Your task to perform on an android device: Open the Office Suite Pro app and create a presentation about the Dalai Lama.
Image 0: 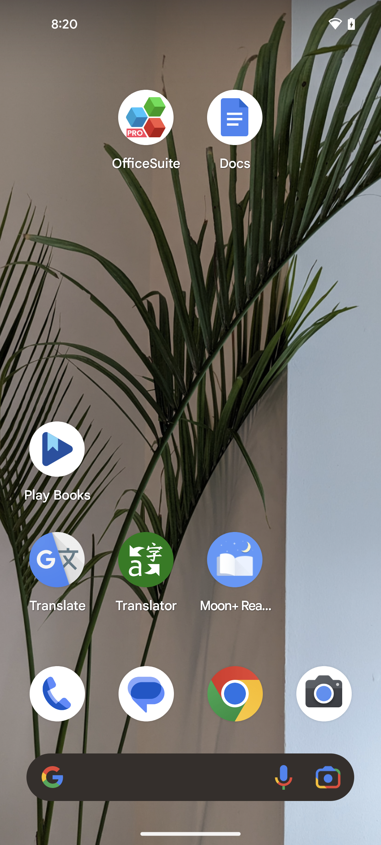
Open the office suite app
Step 0: open app "OfficeSuite"
Image 1: 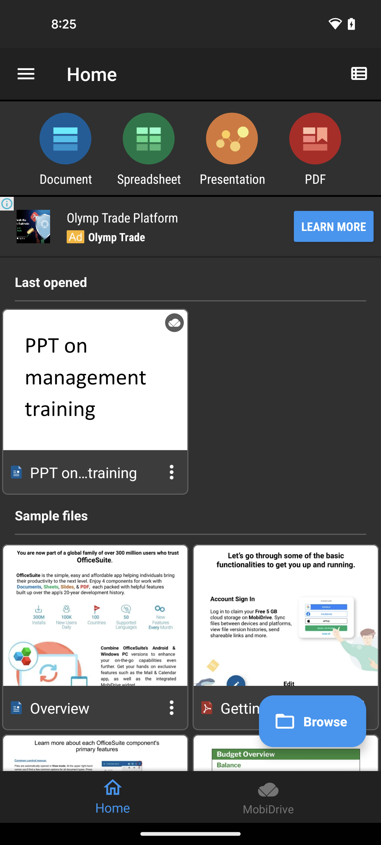
Click on the menu icon at the top left corner of the screen
Step 1: click (26, 74)
Image 2: 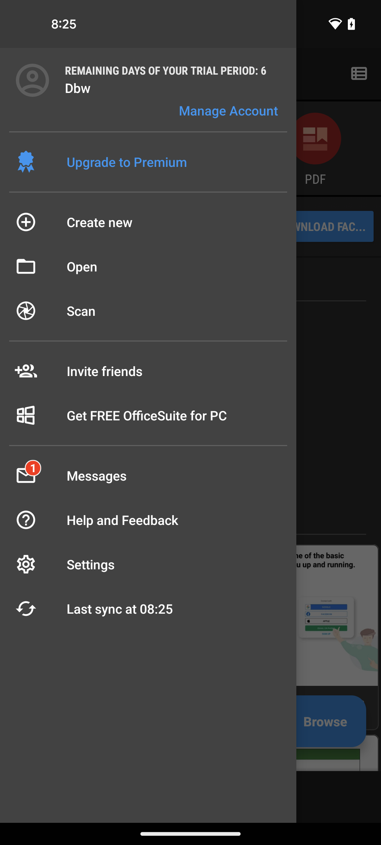
Click on the create new option
Step 2: click (92, 217)
Image 3: 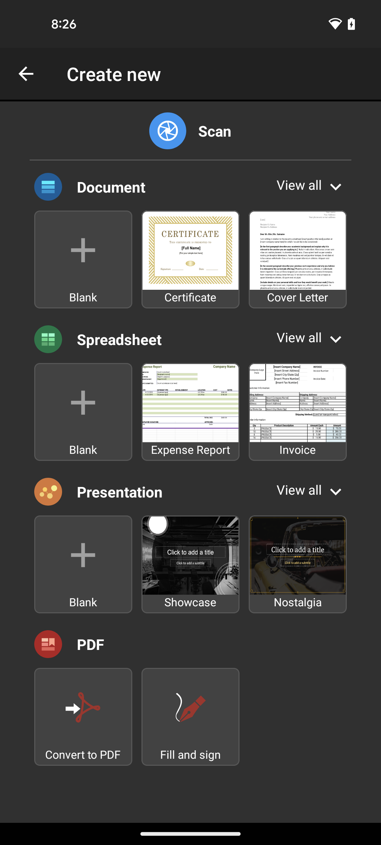
Select the blank page under presentation option
Step 3: click (83, 564)
Image 4: 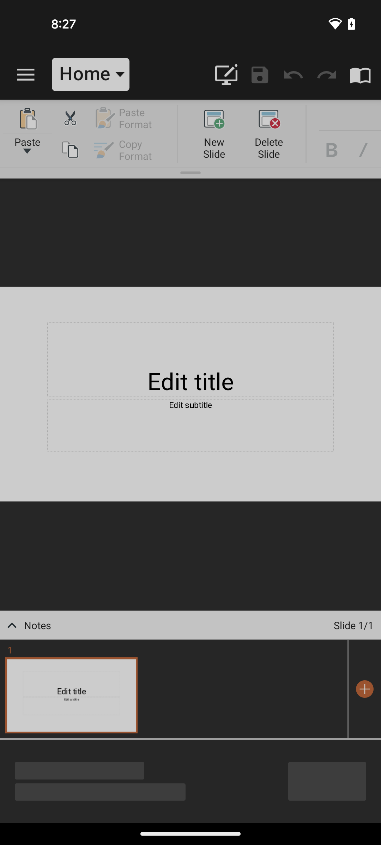
Swipe left to select text
Step 4: scroll right
Image 5: 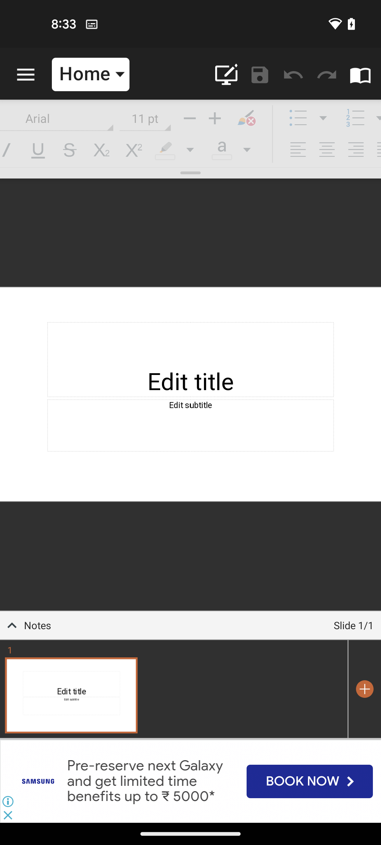
Swipe left to select text
Step 5: scroll right
Image 6: 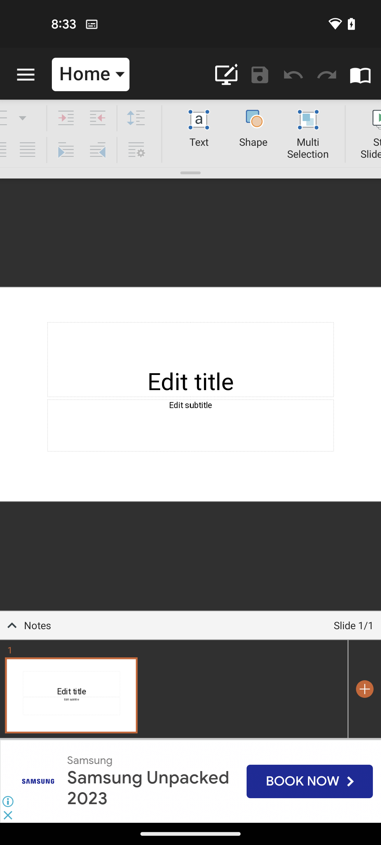
Click on the text option
Step 6: click (199, 134)
Image 7: 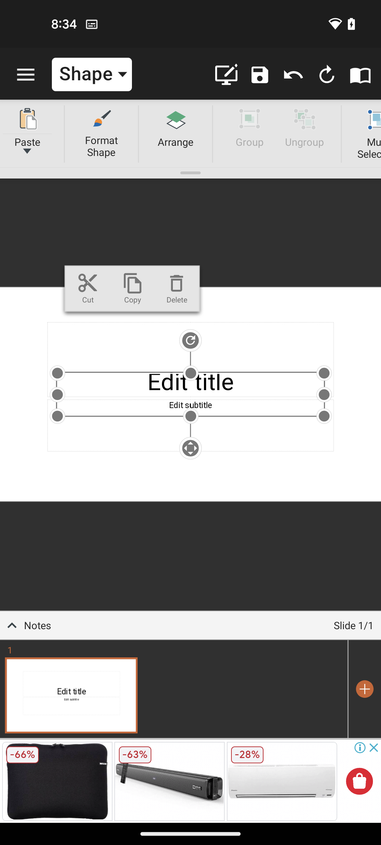
Click on edit title
Step 7: click (190, 394)
Image 8: 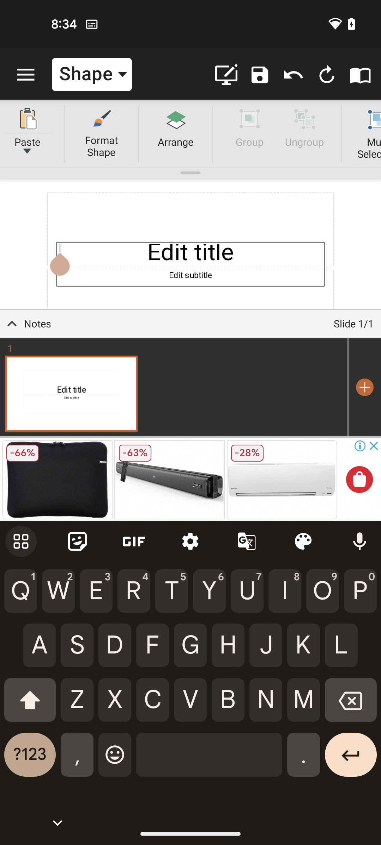
Search for Dalai lama
Step 8: type "Dalai lama"
Image 9: 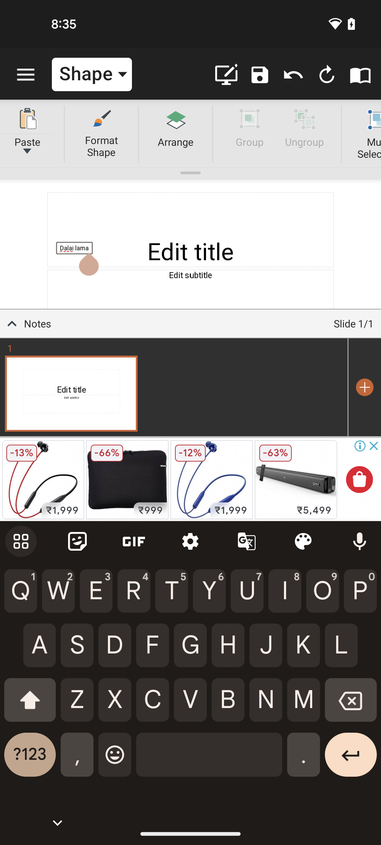
Click on the book icon at the top right corner of the screen
Step 9: click (360, 74)